Your task to perform on an android device: I want to learn Hindi grammar.
Image 0: 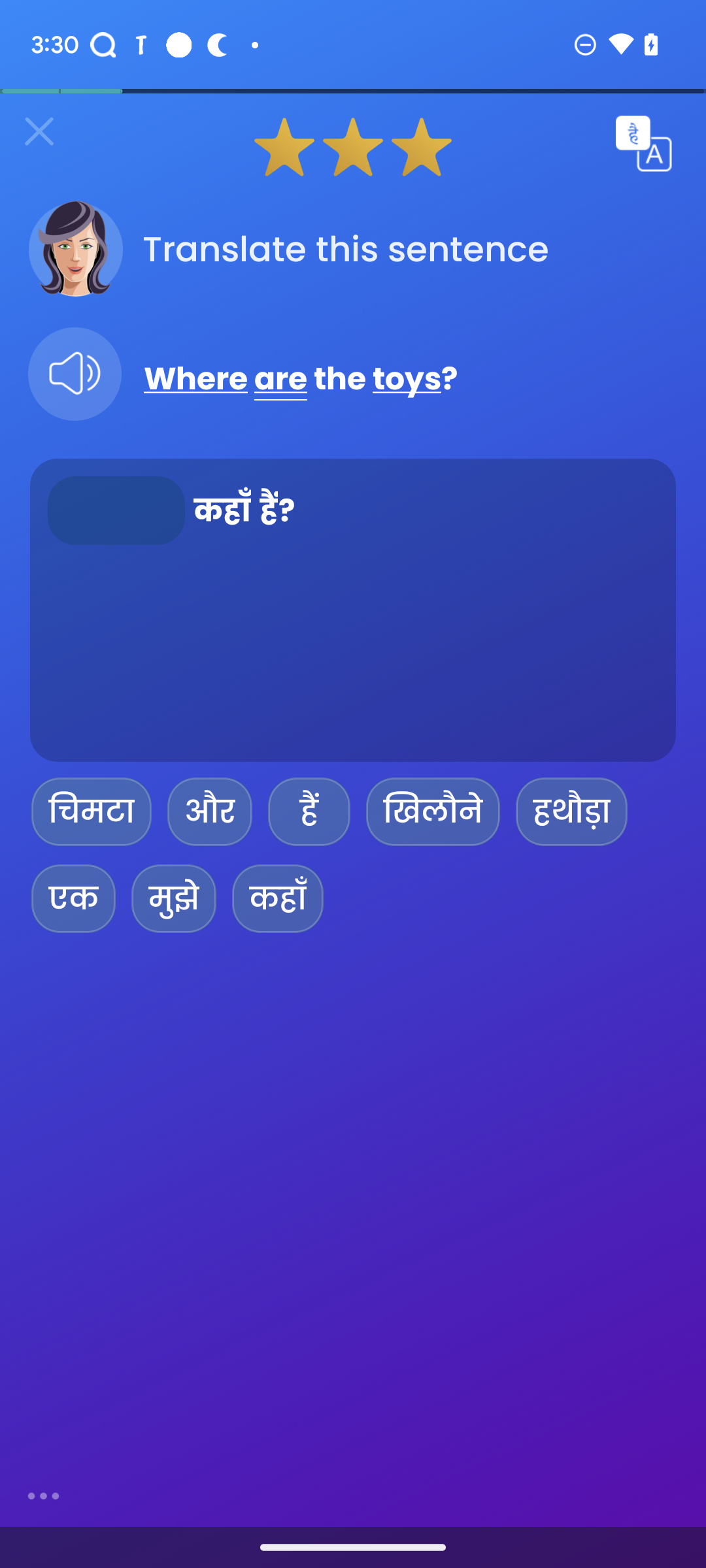
Click on "are".
Step 0: click (280, 378)
Image 1: 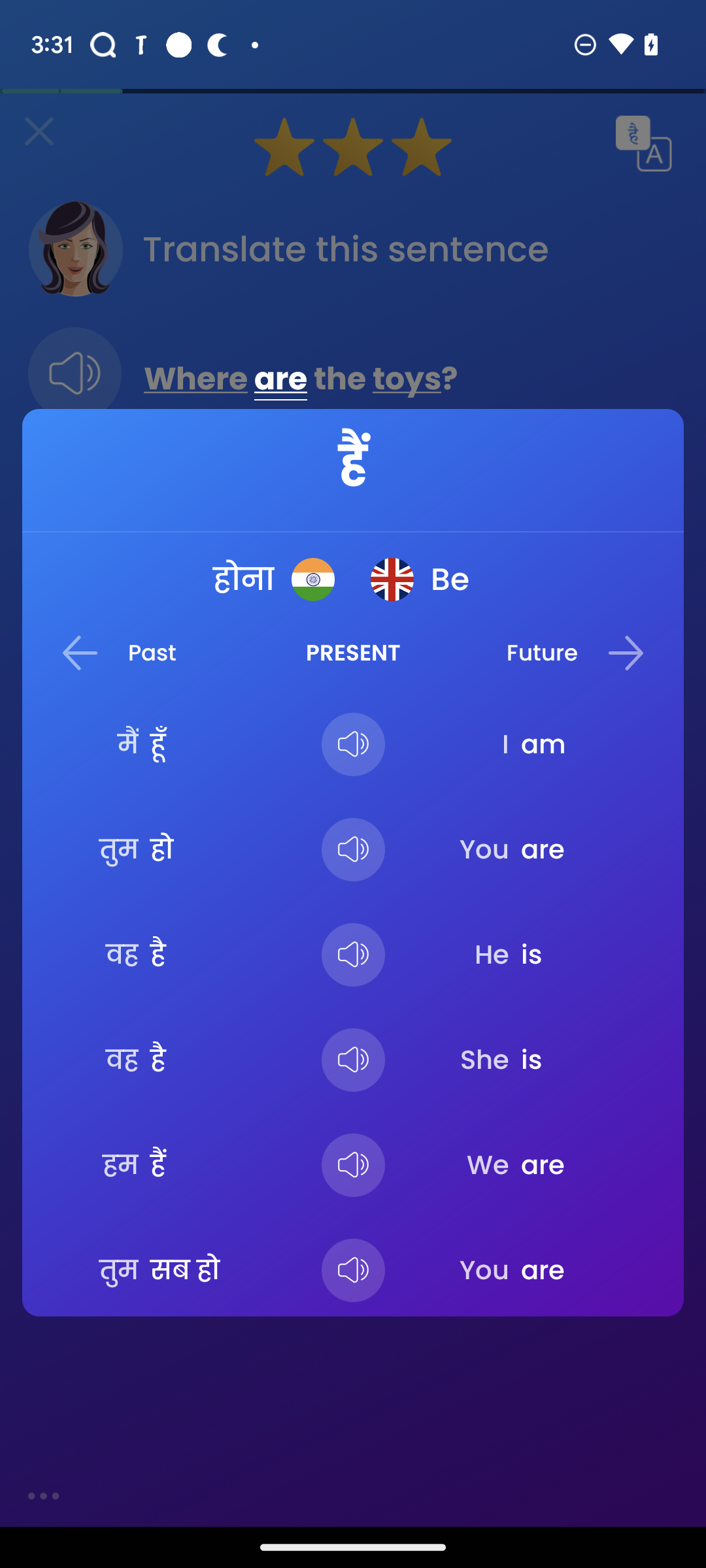
Click outside of the information card.
Step 1: click (563, 329)
Image 2: 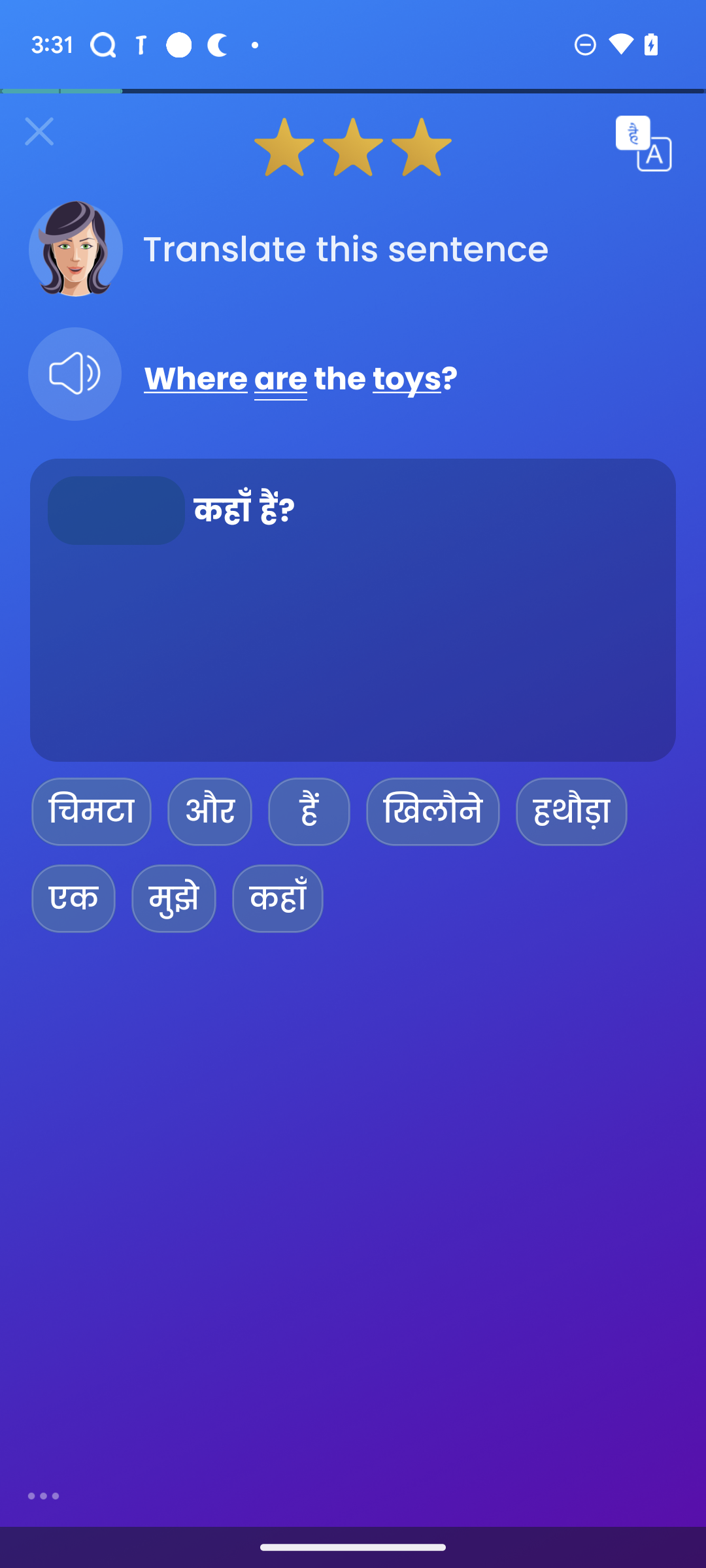
Click on fourth hindi word option.
Step 2: click (433, 811)
Image 4: 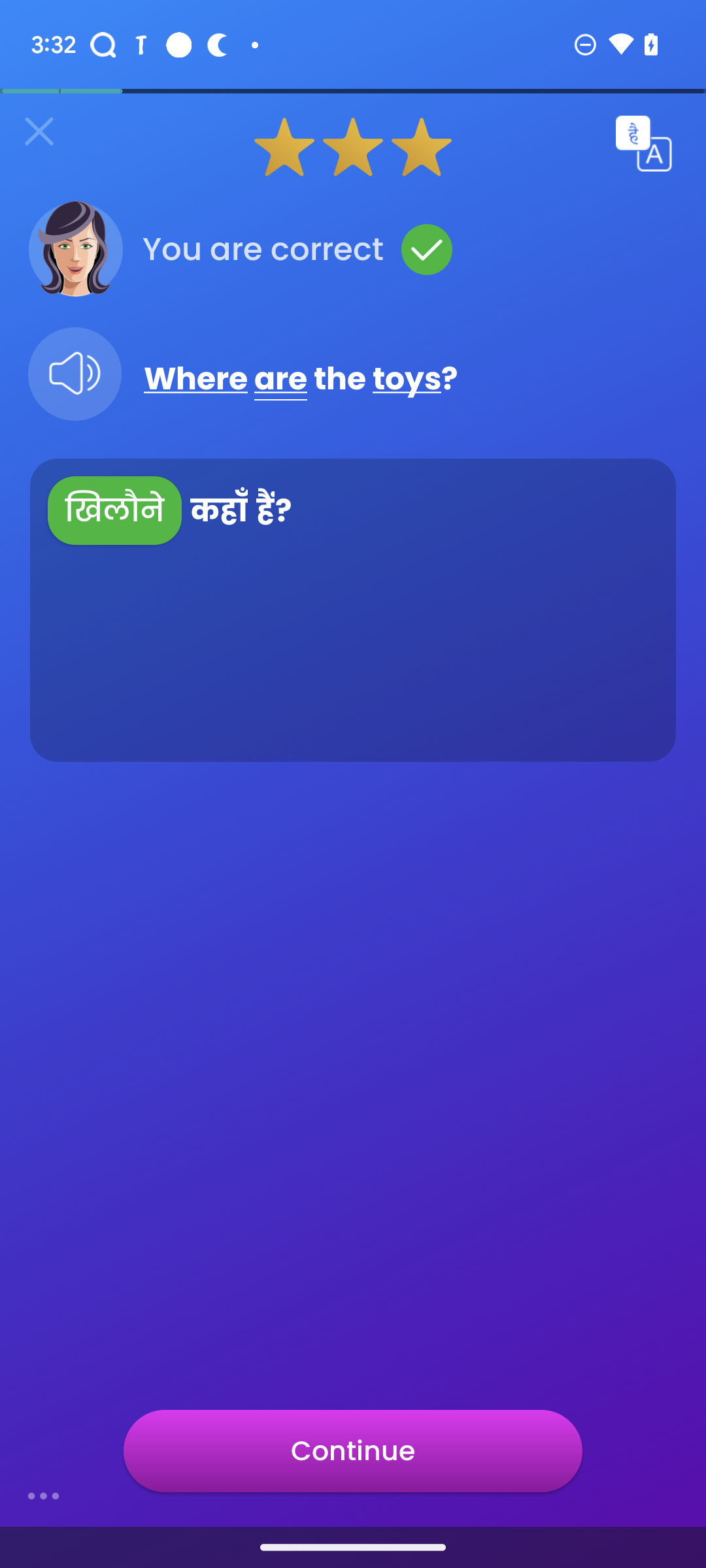
Click on Continue button.
Step 4: click (352, 1450)